Your task to perform on an android device: I want to view the conversation between me and my friend Amelia miller, so view all chats with Amelia miller in the Chat app.
Image 0: 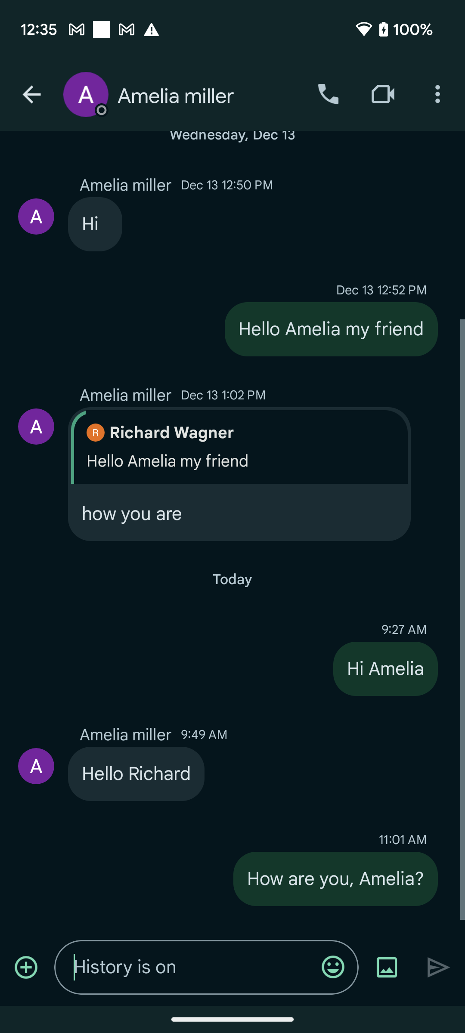
Scroll up to view all chats with Amelia Miller.
Step 0: scroll up